Your task to perform on an android device: In Google maps, launch the explore tab and click the first place above 4.9 stars
Image 0: 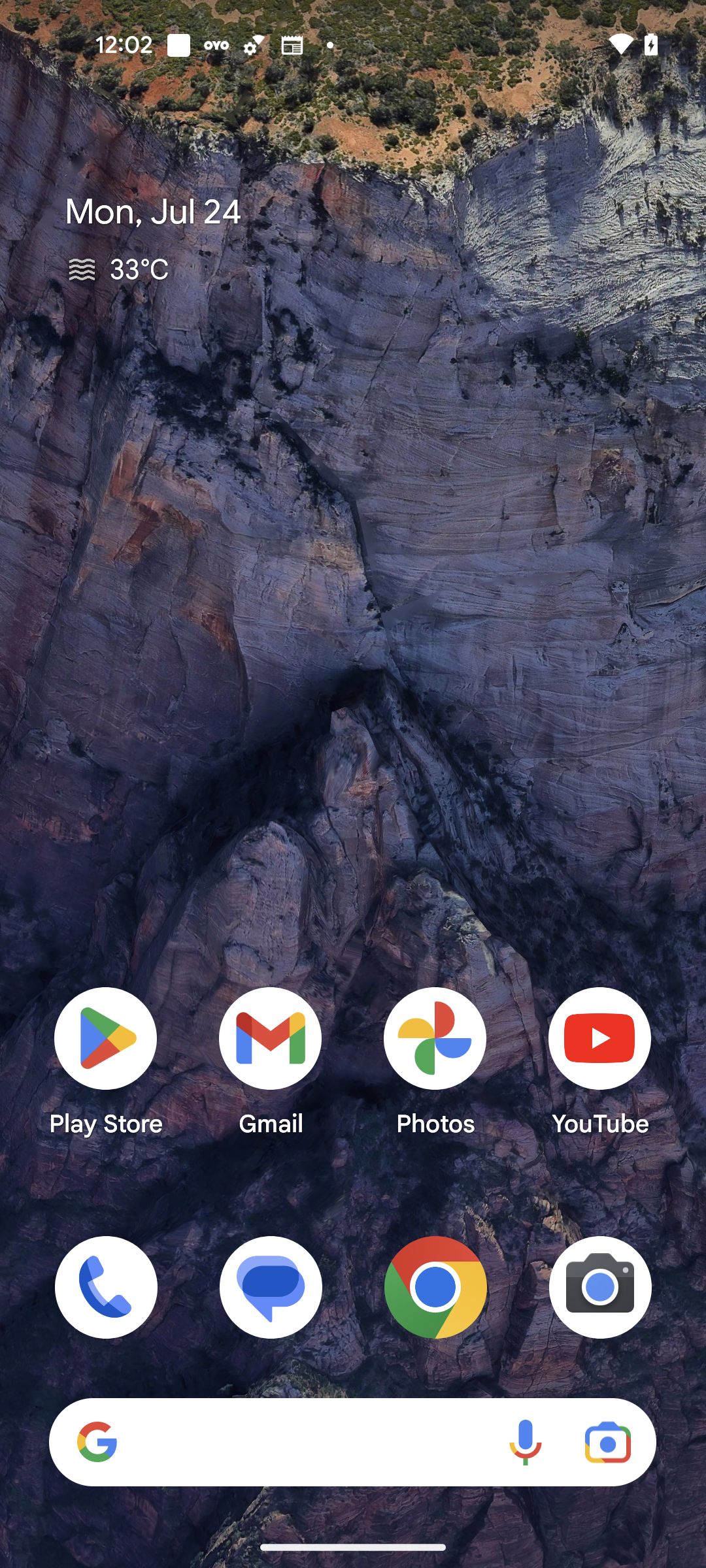
Open Google maps app
Step 0: open app "Maps"
Image 1: 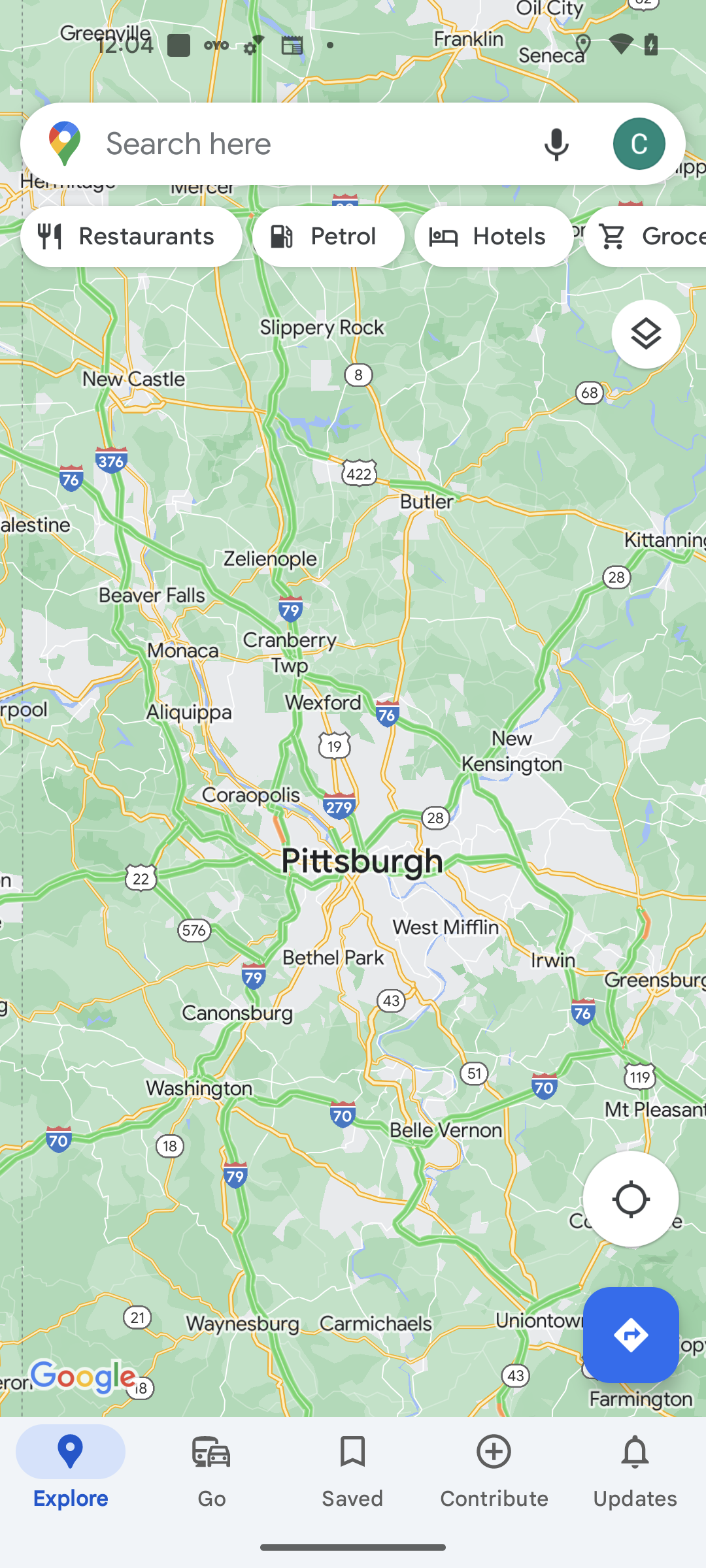
Click on the Explore tab
Step 1: click (71, 1471)
Image 2: 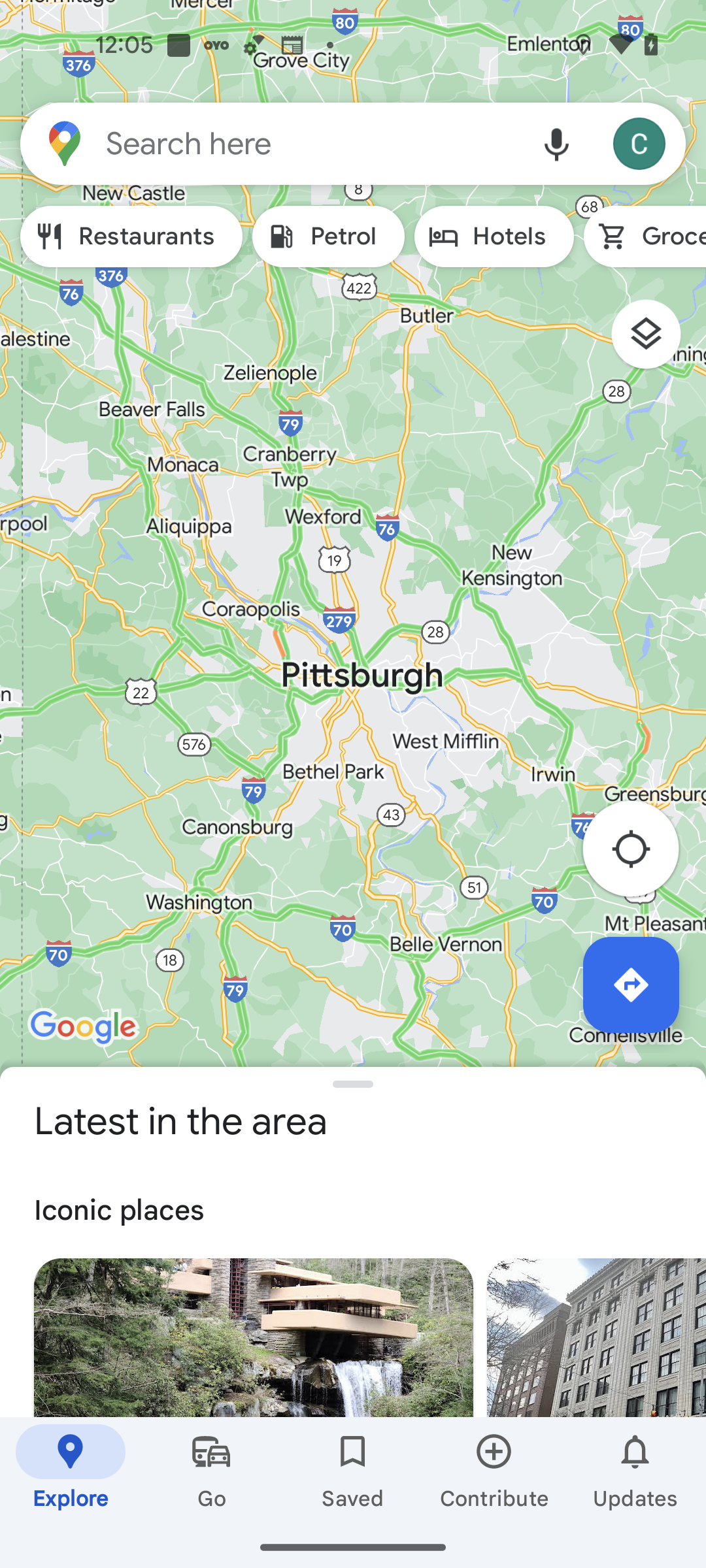
Swipe up to view more places
Step 2: scroll down
Image 3: 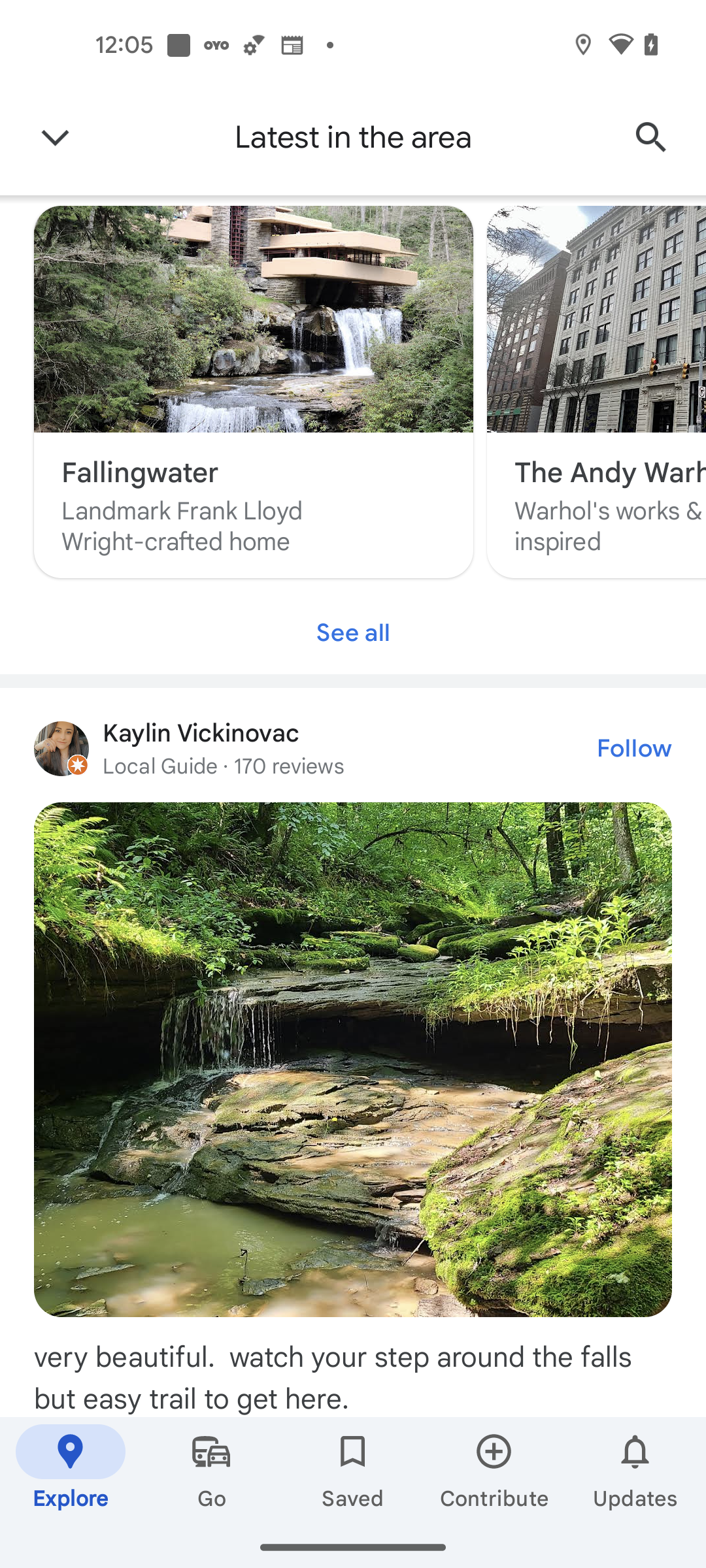
Click on the See all Option
Step 3: click (352, 633)
Image 4: 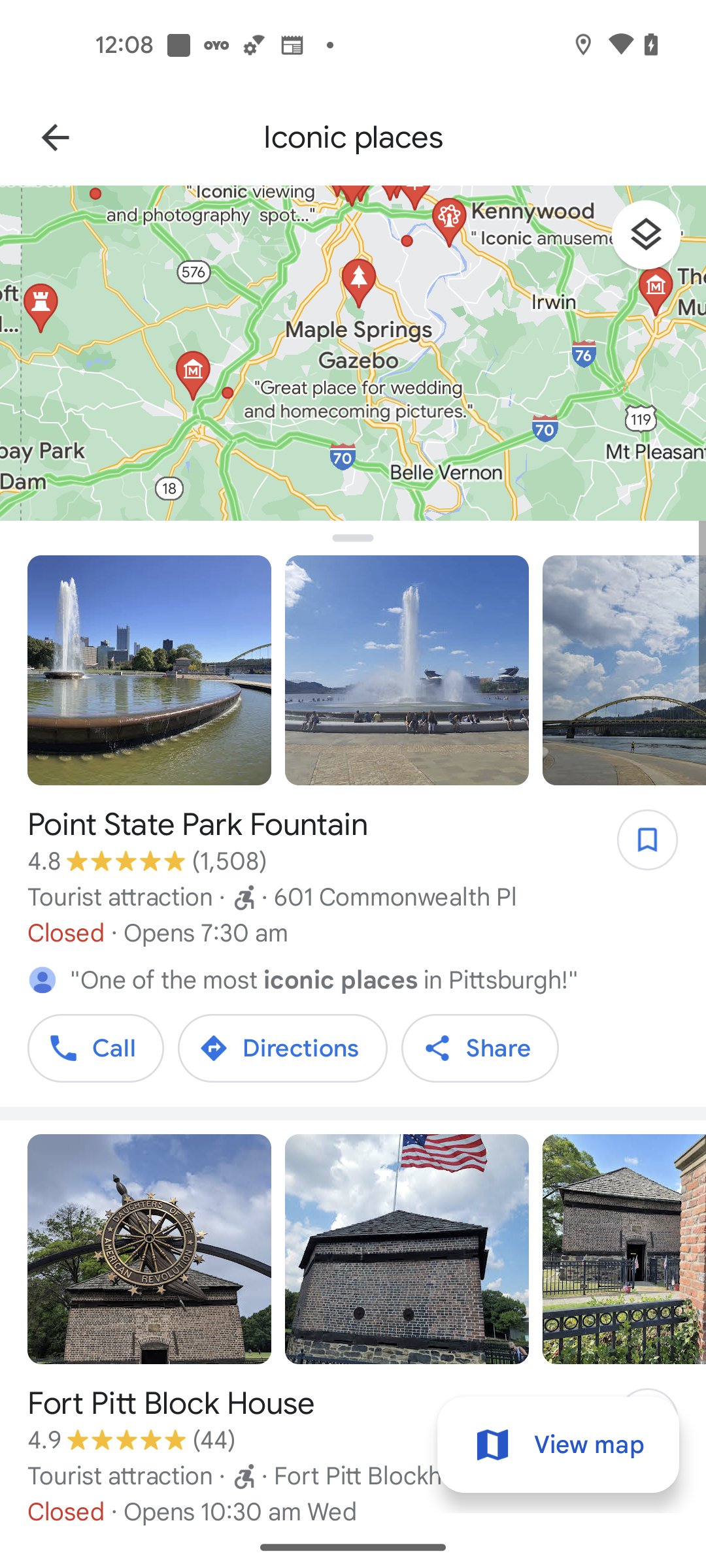
Swipe up
Step 4: scroll down
Image 5: 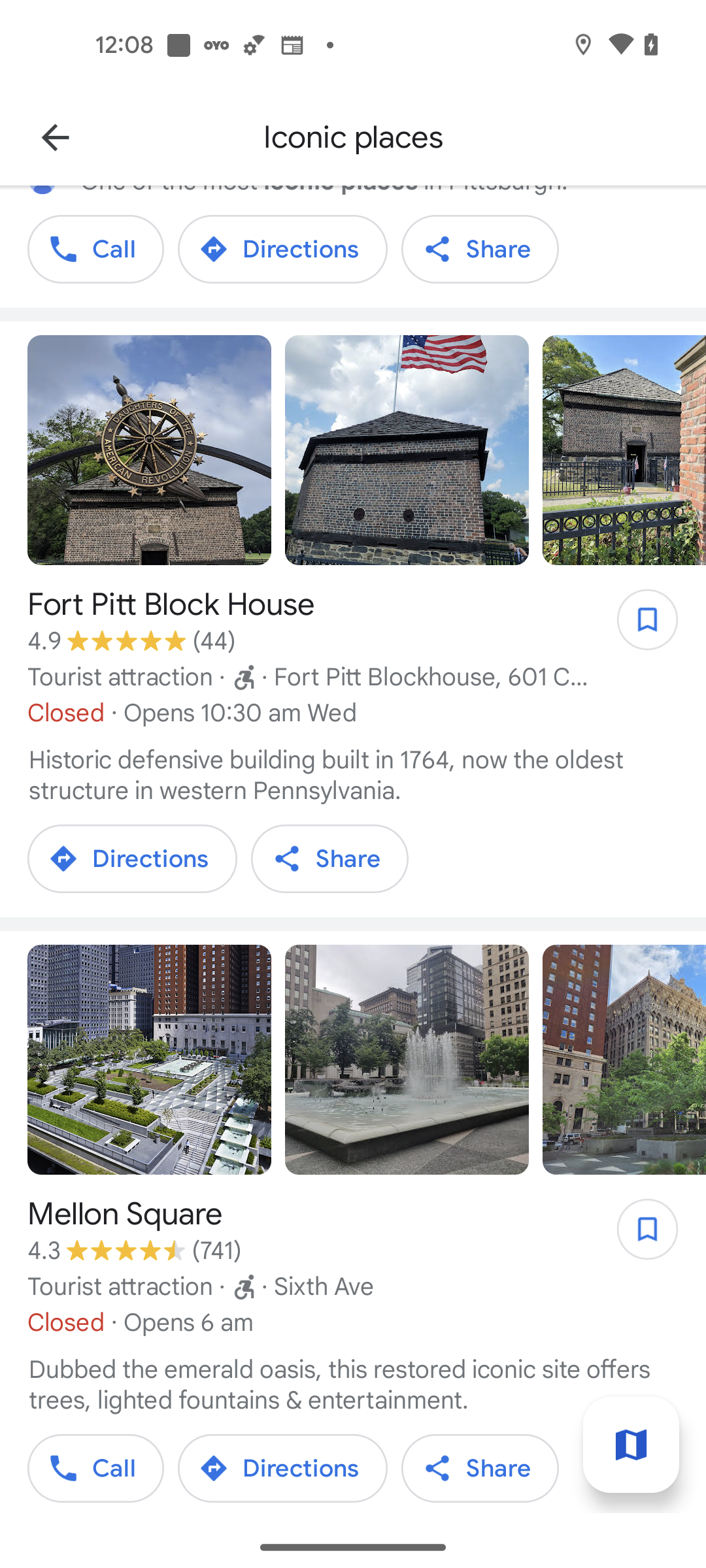
Open the Fort Pitt Block House place
Step 5: click (312, 604)